Your task to perform on an android device: Open the World Clock Smart Alarm app and set the timer for 59 minutes.
Image 1: 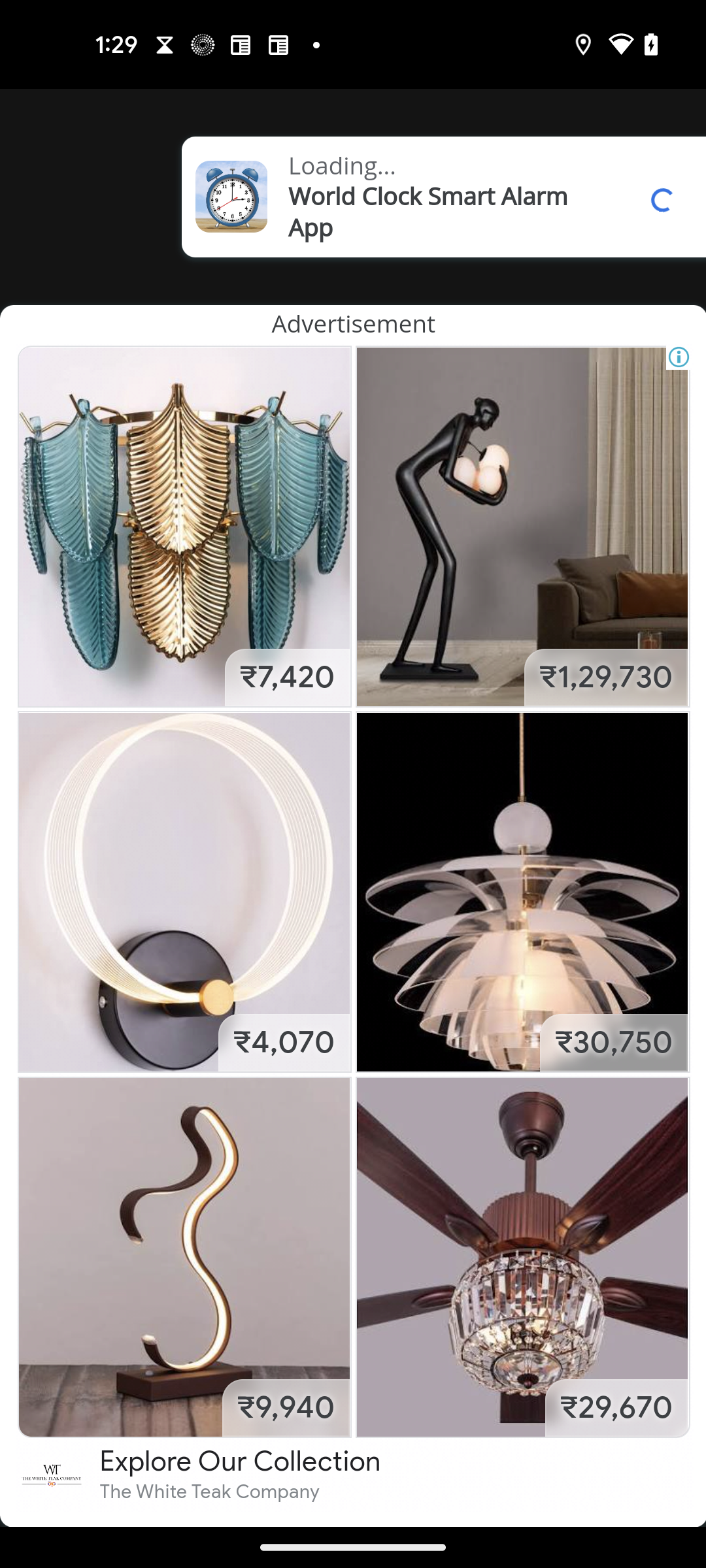
Open the World Clock Smart Alarm app
Step 1: wait
Image 2: 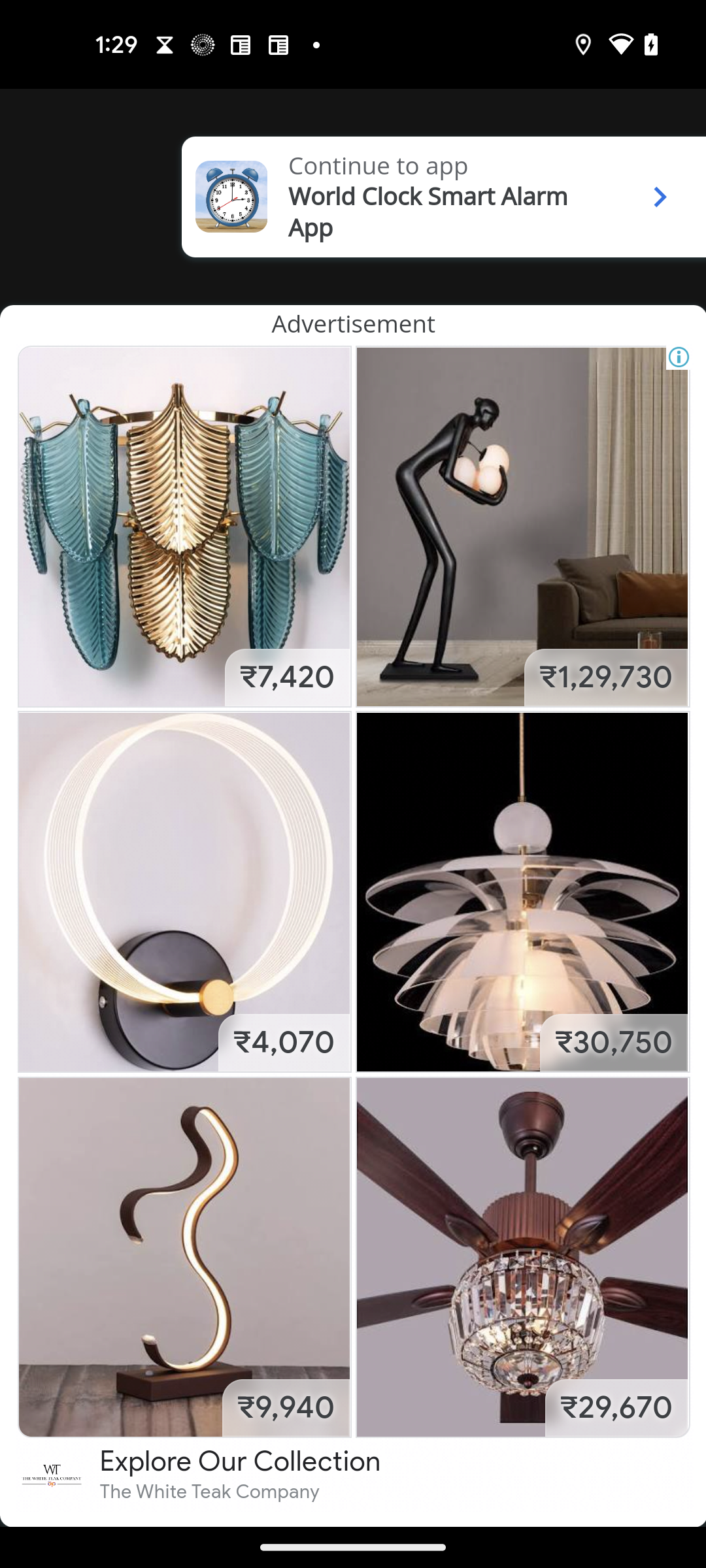
Click on the Continue to app
Step 2: click (378, 165)
Image 3: 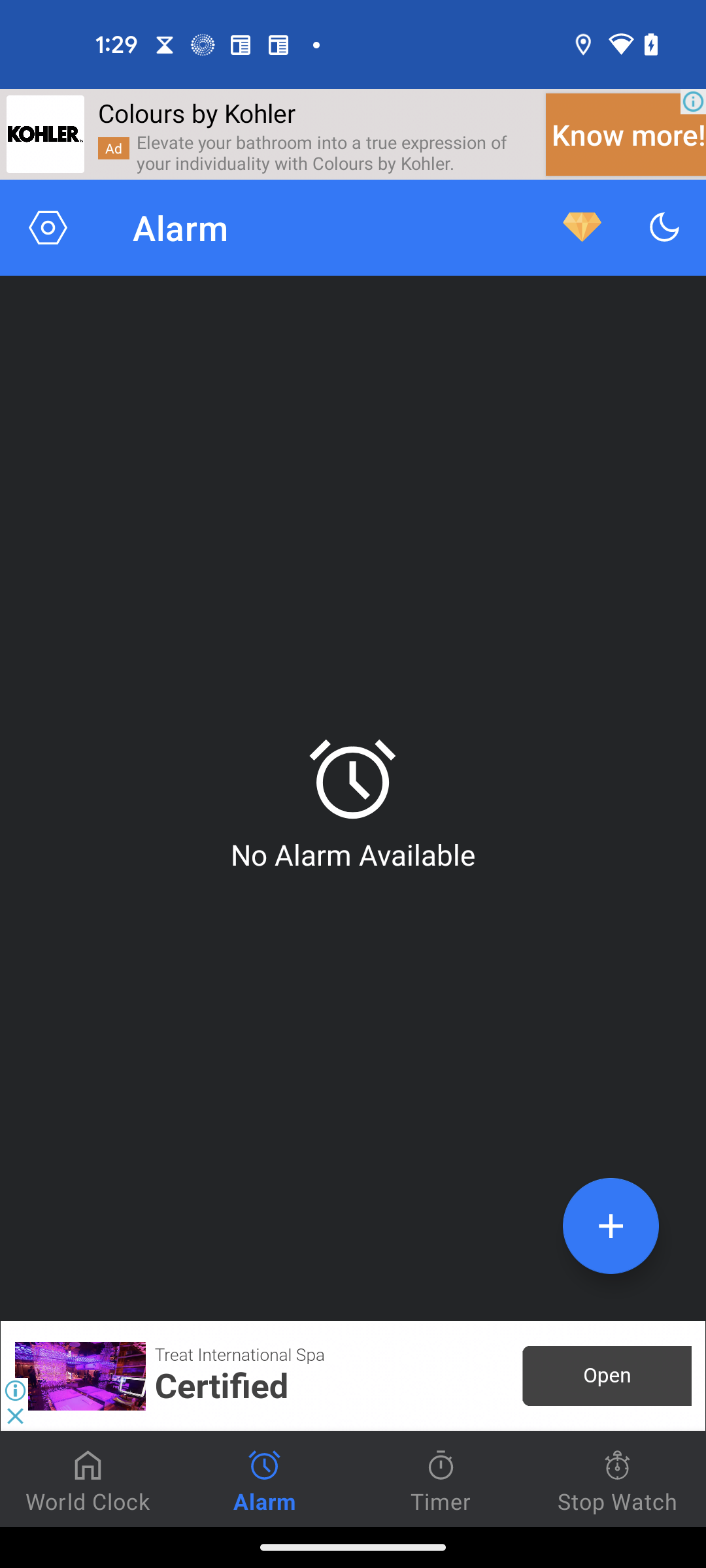
Go to the Timer section
Step 3: click (441, 1478)
Image 5: 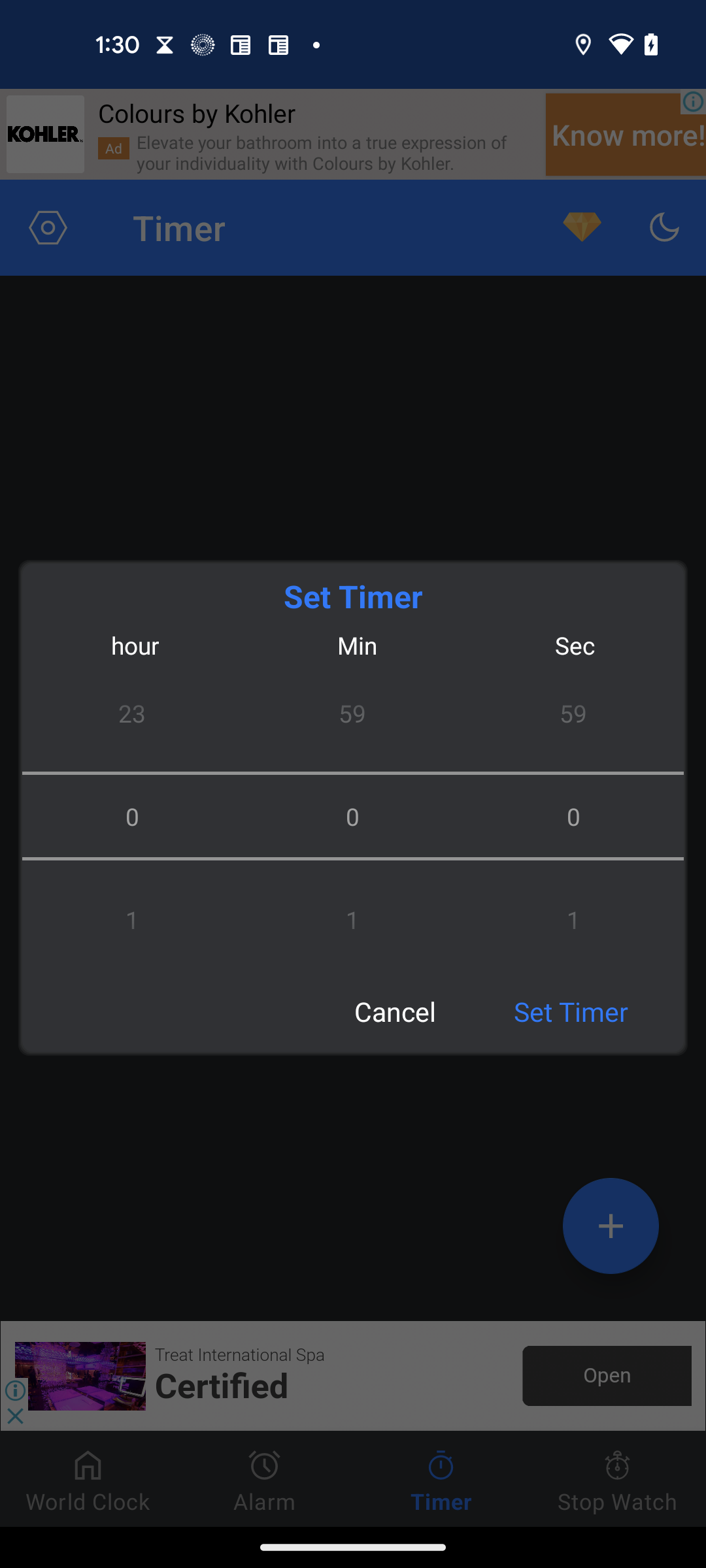
Set the timer to 59 minutes
Step 5: click (352, 718)
Image 6: 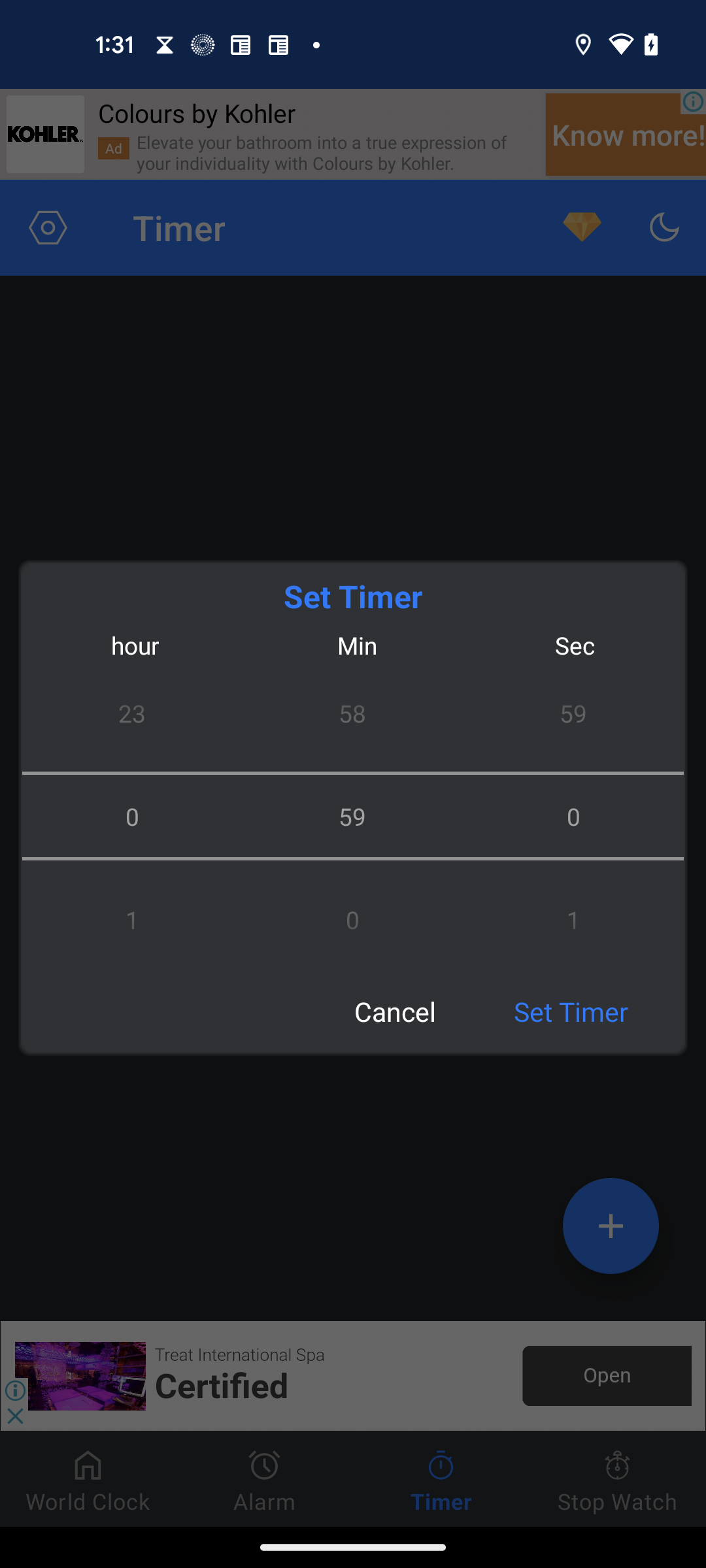
Click on the Set Timer
Step 6: click (571, 1011)